Your task to perform on an android device: Change the recording quality Good to High in Voice Recorder app
Image 0: 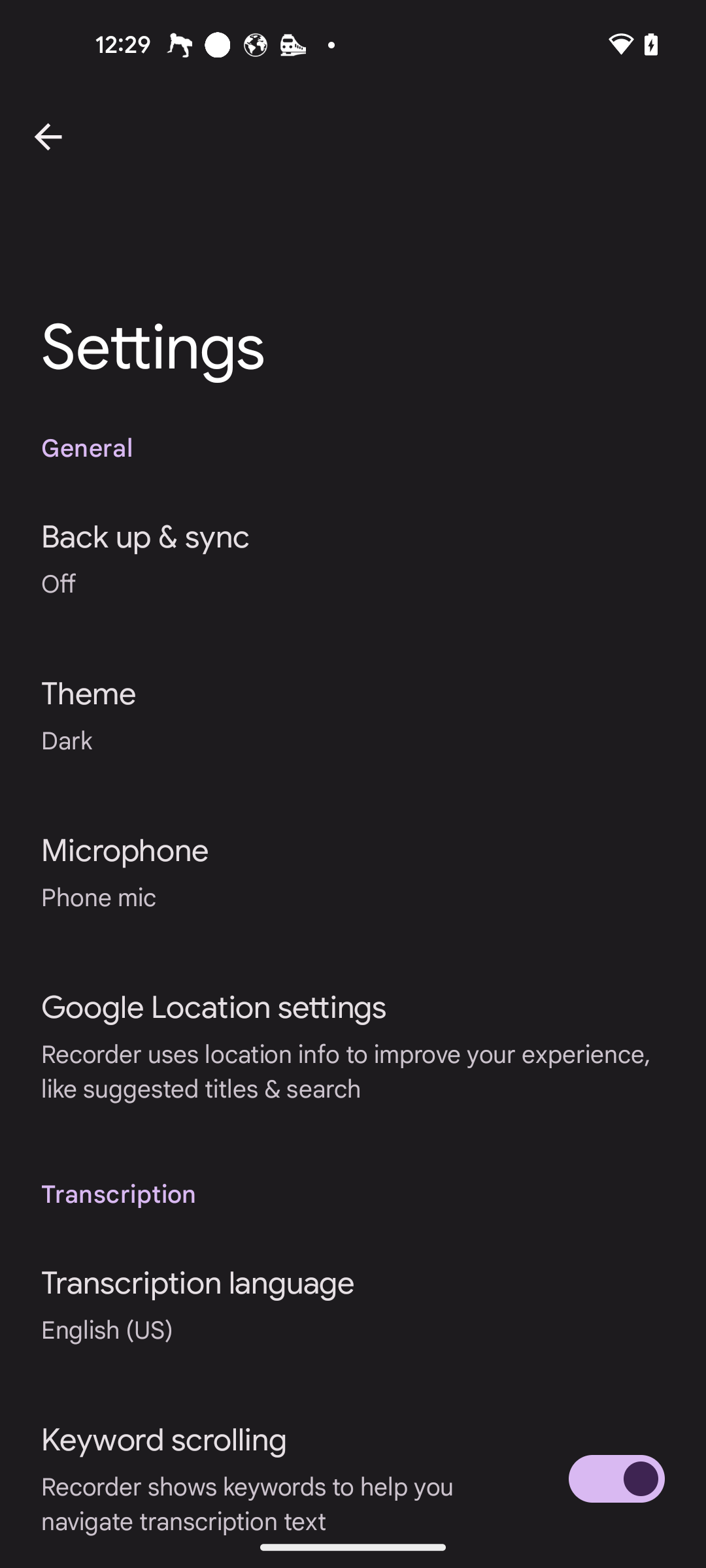
Open the Voice Recorder app
Step 0: open app "Voice Recorder"
Image 2: 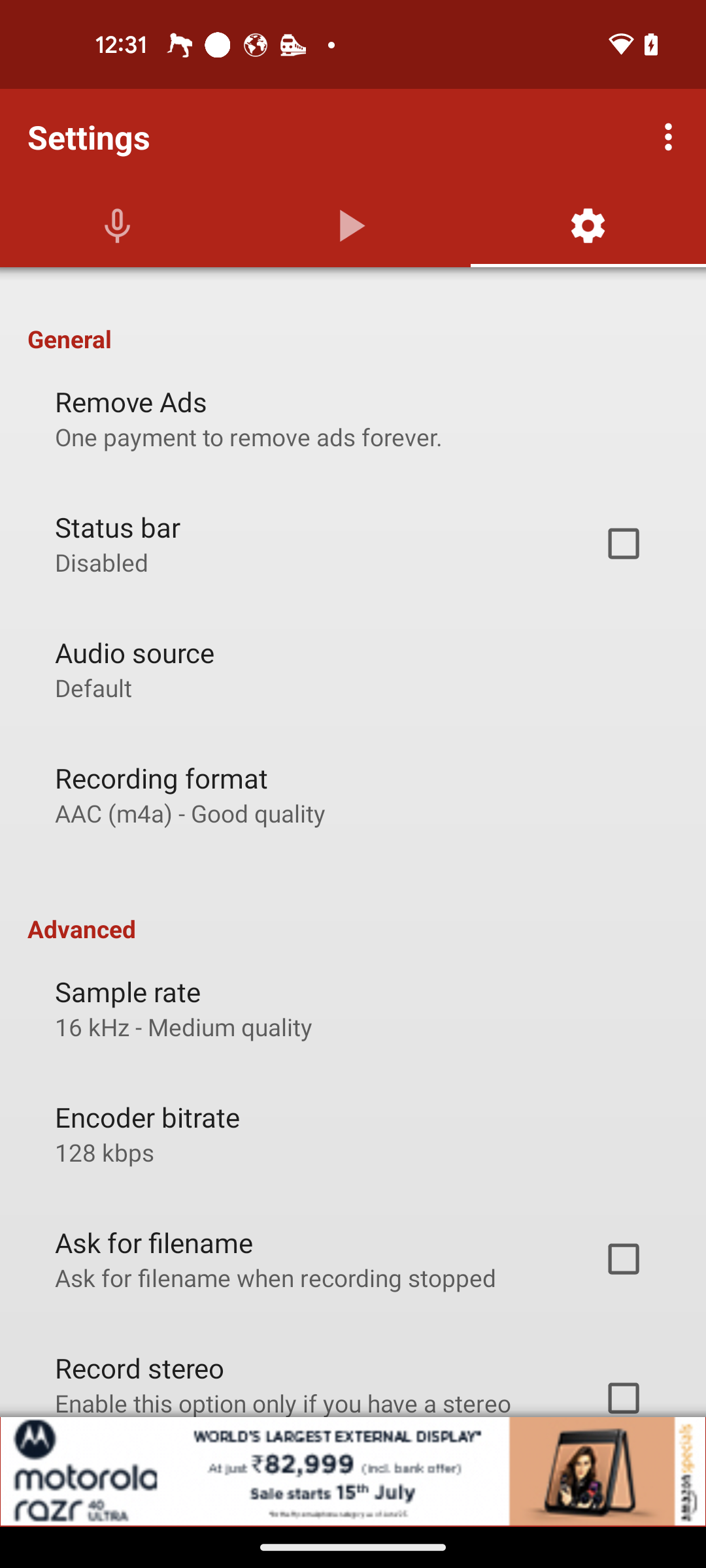
Click on Recording format option
Step 2: click (353, 794)
Image 3: 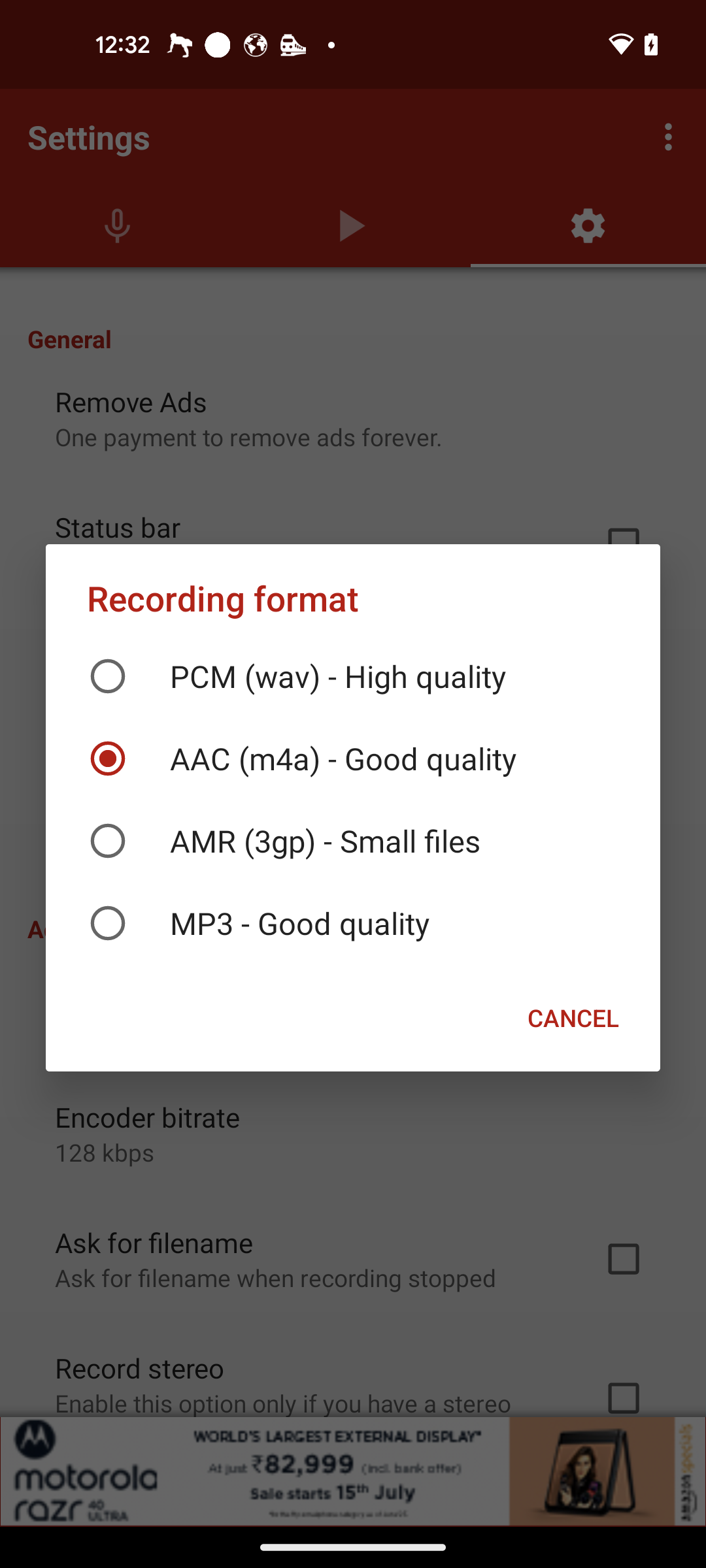
Click on High quality
Step 3: click (353, 676)